Your task to perform on an android device: I would like to track the Ming Aralia  plant's growth in my garden in the PlantIn app.
Image 0: 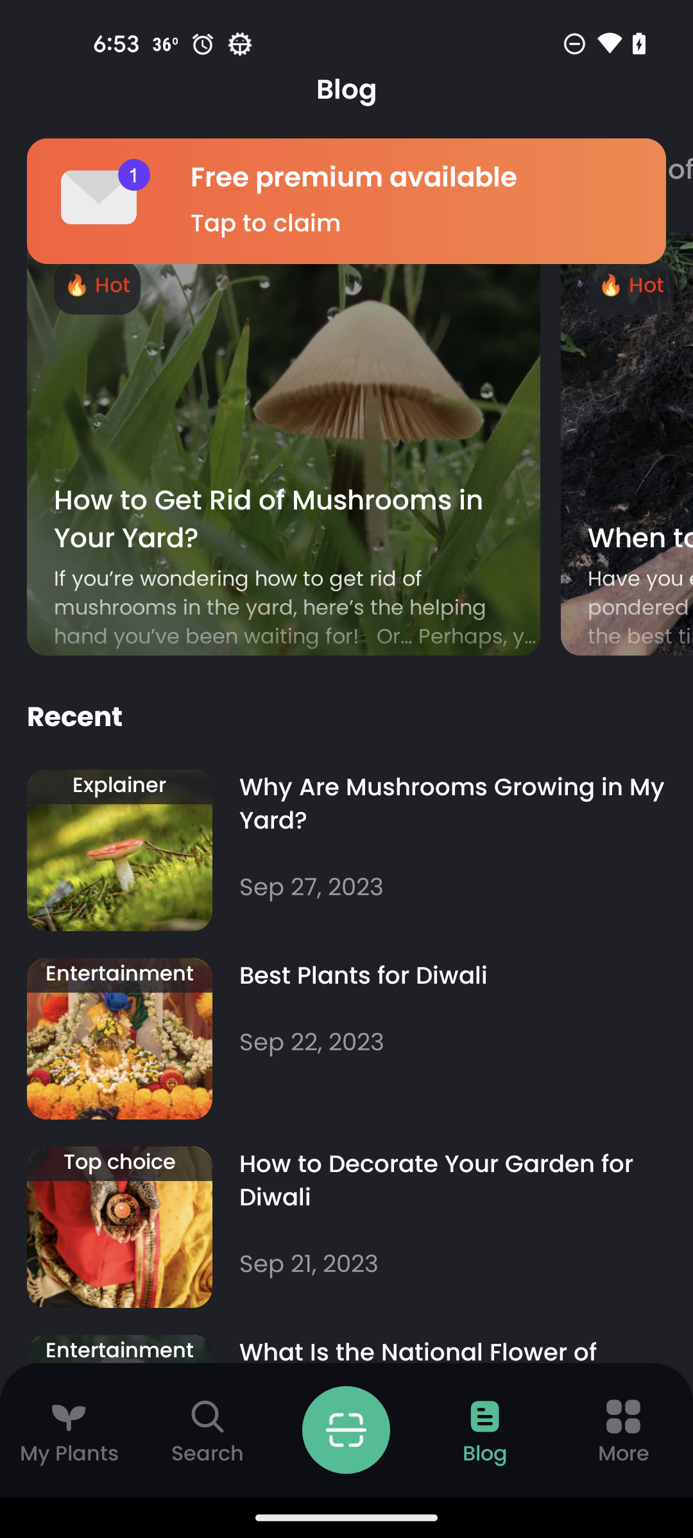
Click on the My plant section 
Step 0: click (69, 1430)
Image 1: 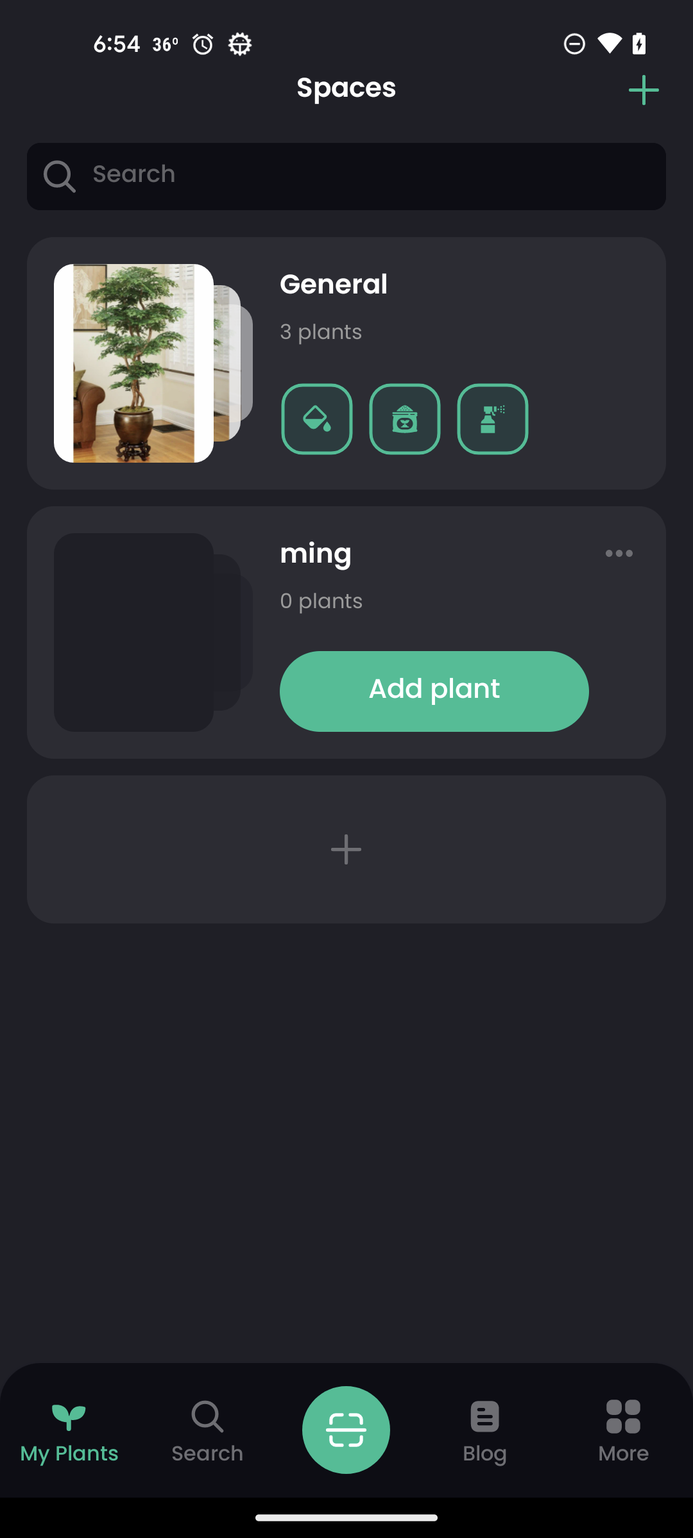
Click on the General 
Step 1: click (180, 363)
Image 2: 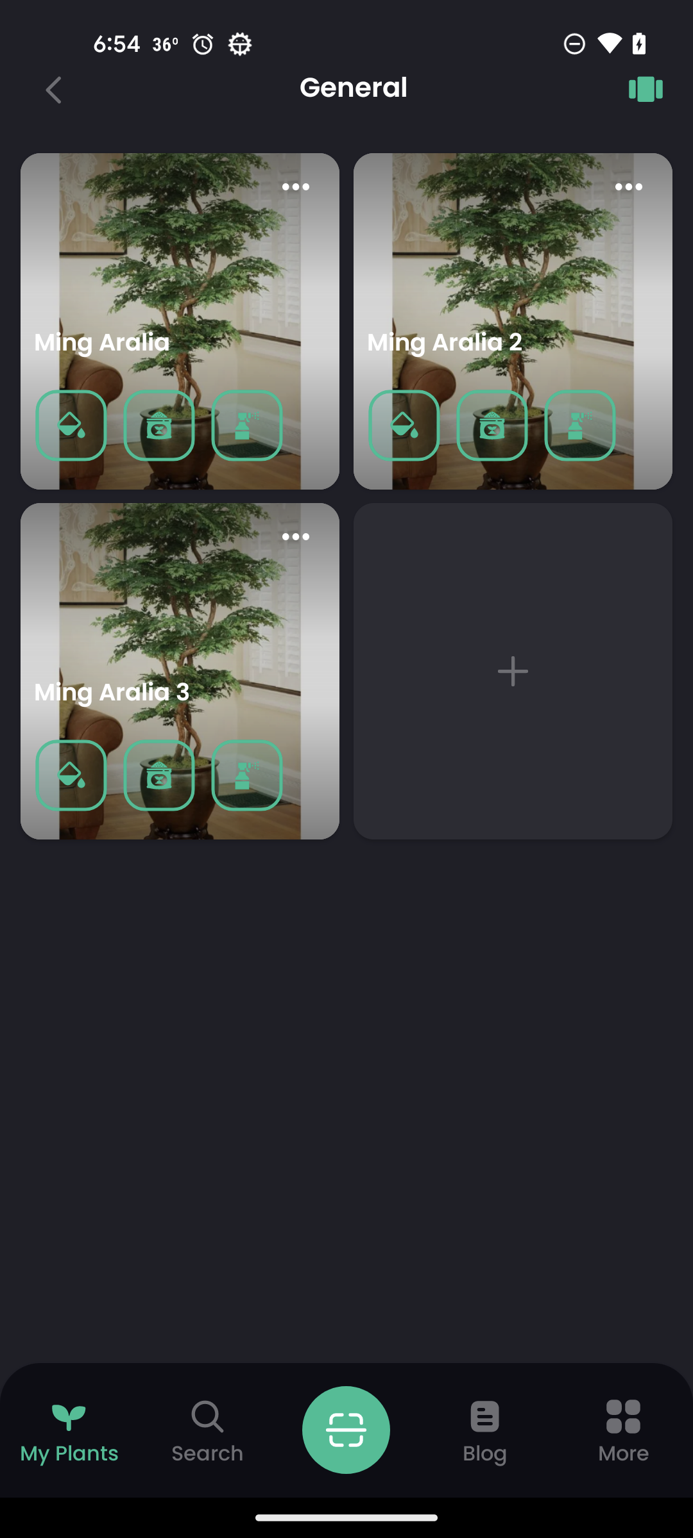
Click on the General 
Step 2: wait
Image 3: 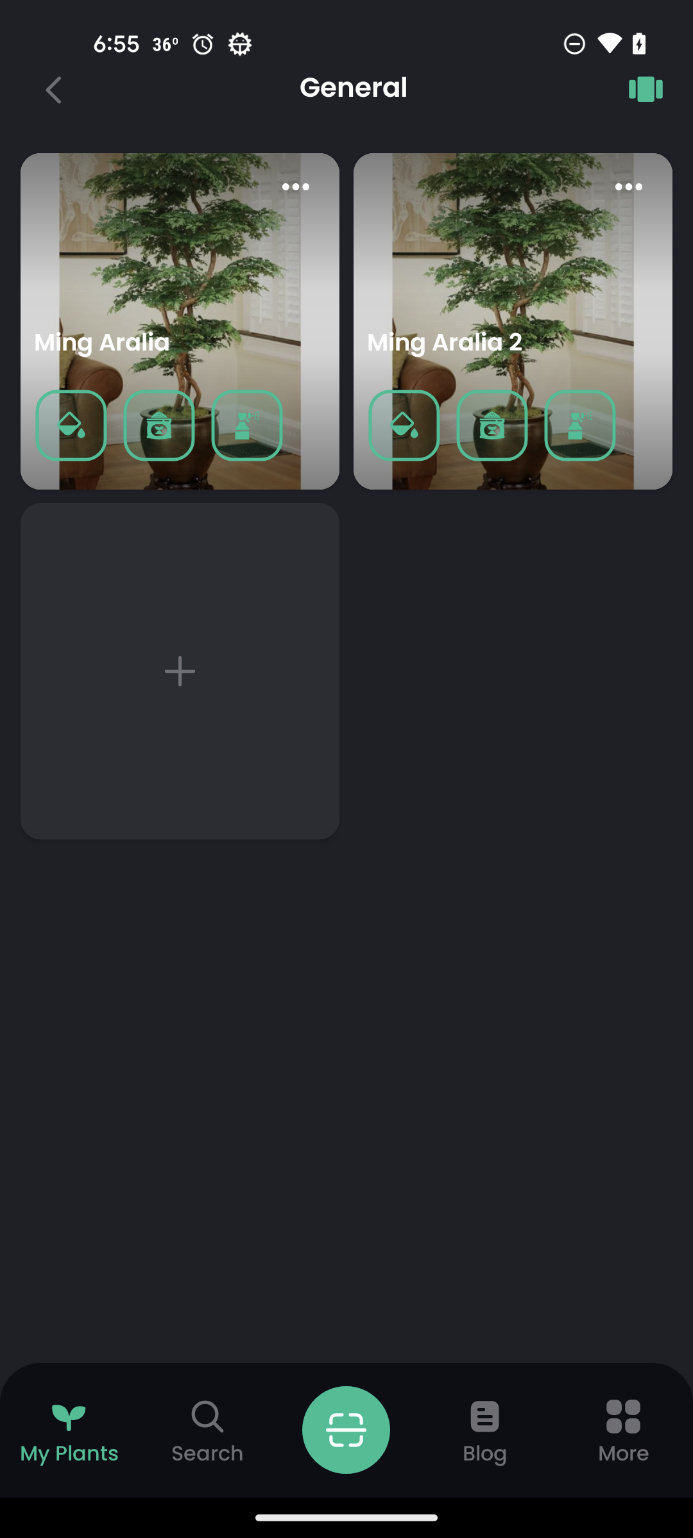
Click on the Ming Aralia 
Step 3: click (179, 320)
Image 4: 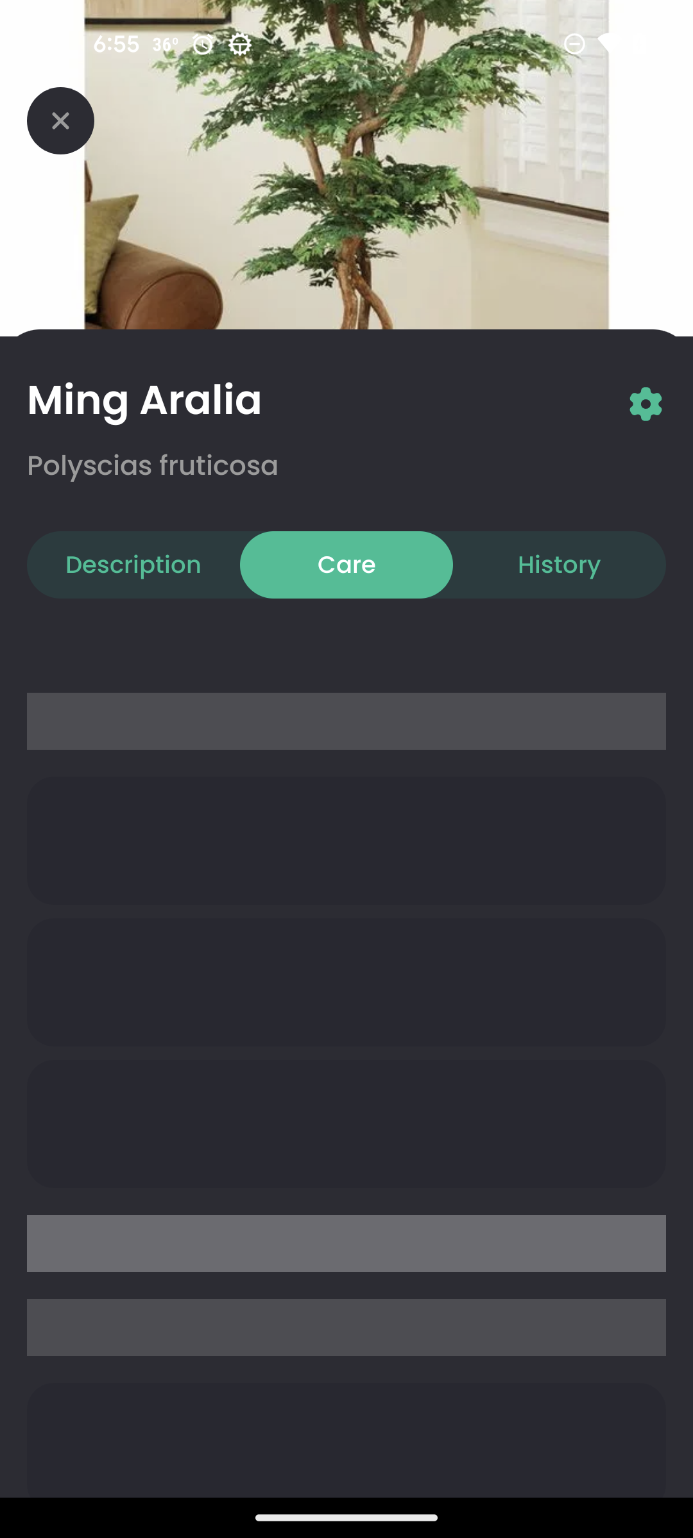
Click on the Ming Aralia 
Step 4: wait
Image 5: 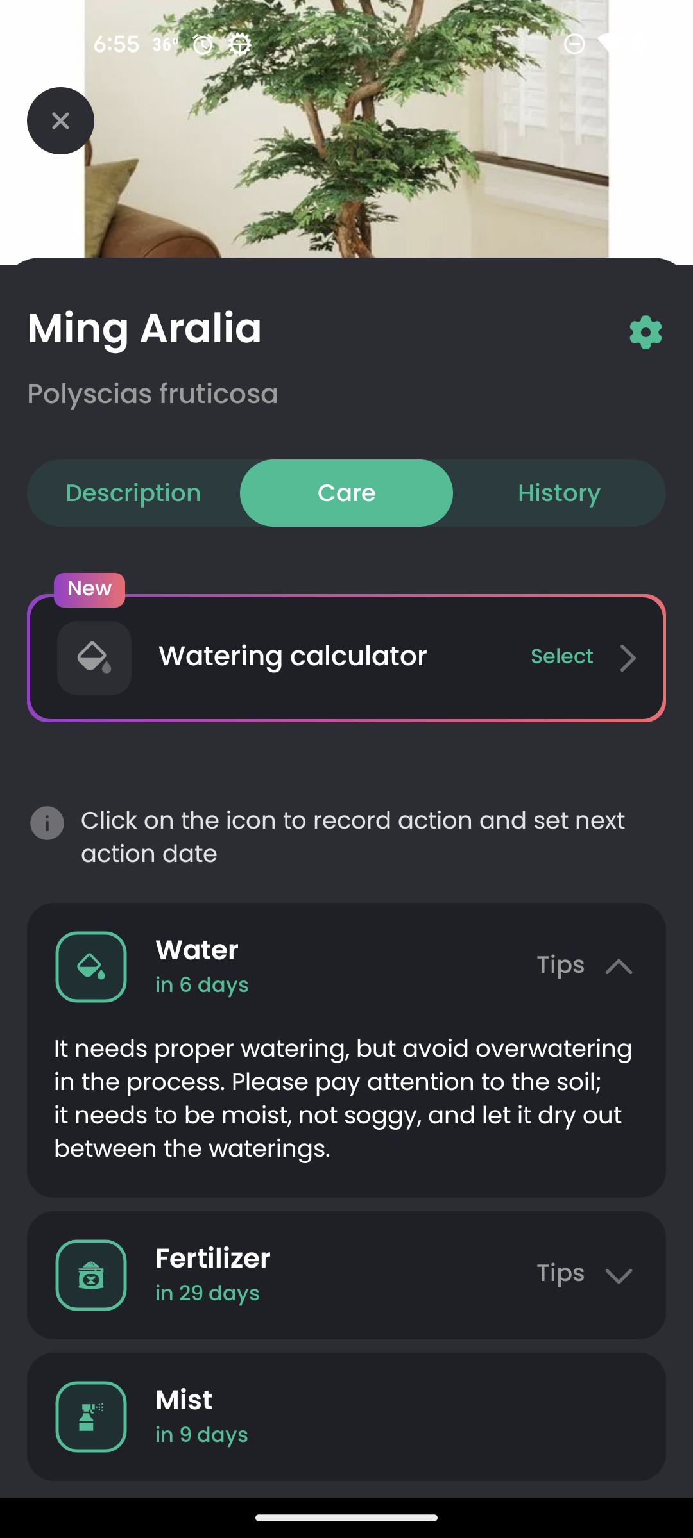
Swipe up
Step 5: scroll down